Your task to perform on an android device: On the Traveloka app, Saved the tour named Berlin Christmas Market Tour to my Berlin Trip.
Image 0: 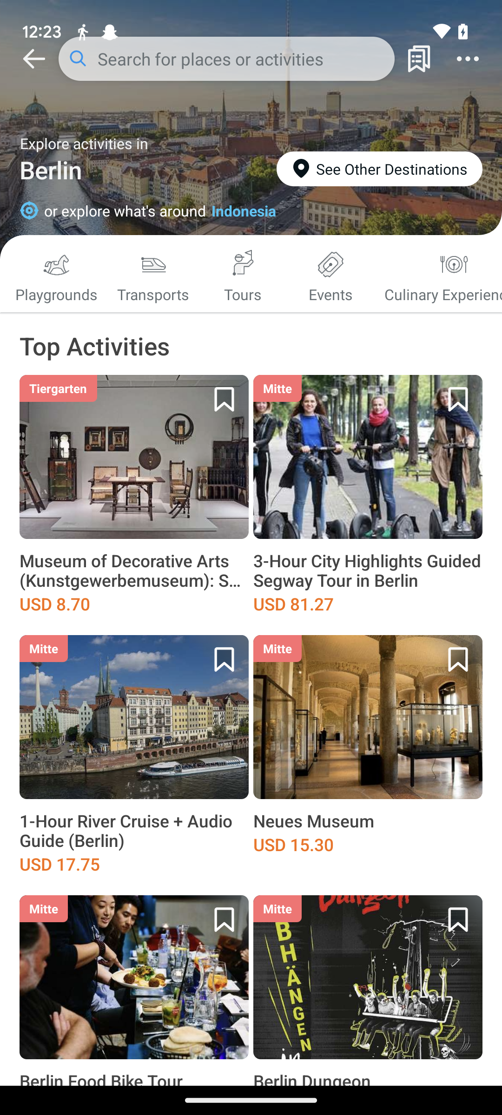
Click on the Tours icon at the top.
Step 0: click (222, 286)
Image 1: 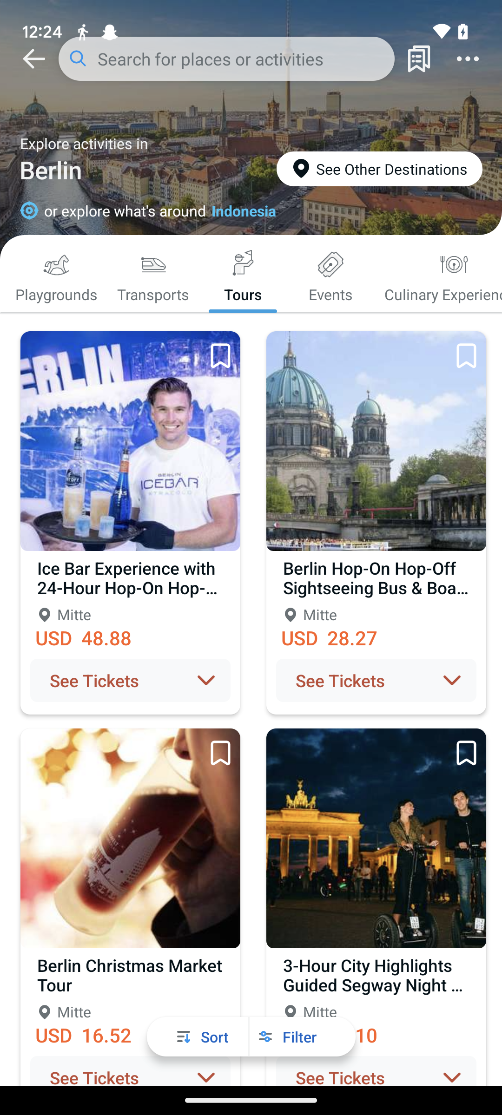
Click on the save icon on the Berlin Christmas Market Tour.
Step 1: click (220, 753)
Image 2: 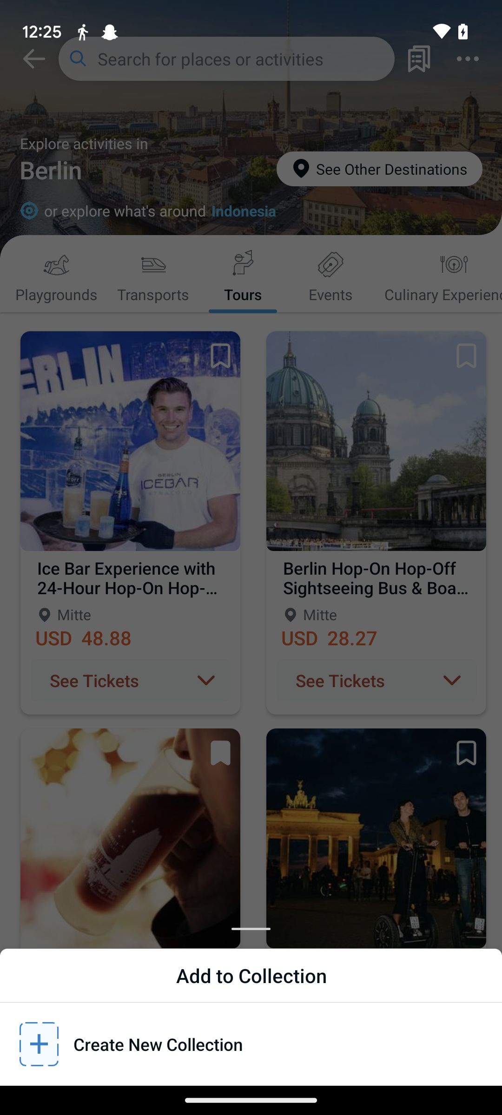
Click on Create new collection.
Step 2: click (251, 1043)
Image 3: 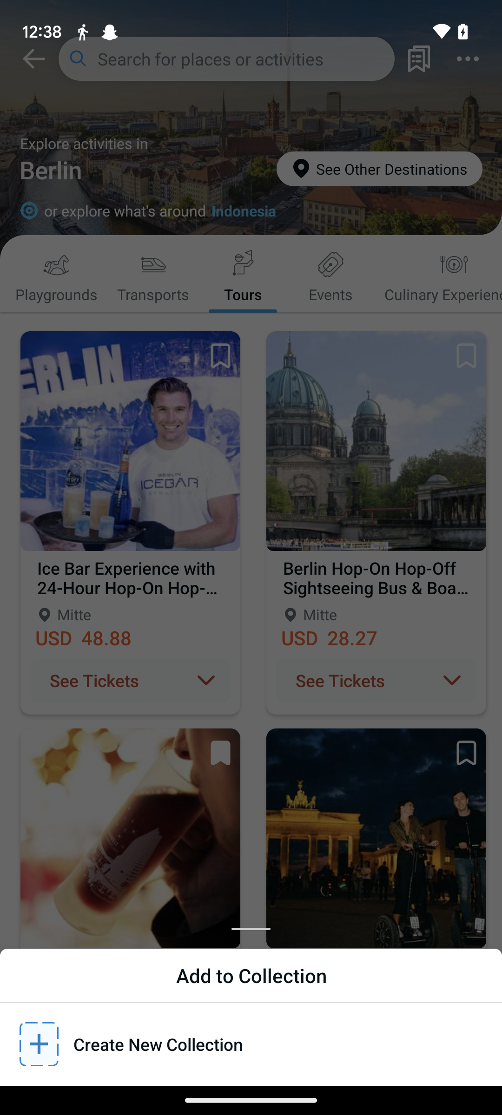
Click on Create new collection.
Step 3: wait
Image 4: 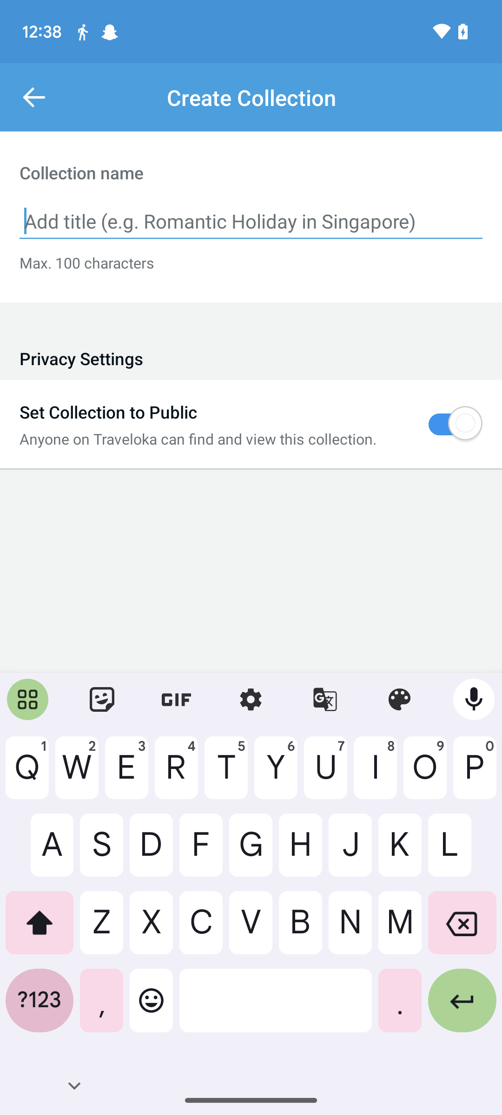
Type in Berlin Trip.
Step 4: type "Berlin Trip"
Image 5: 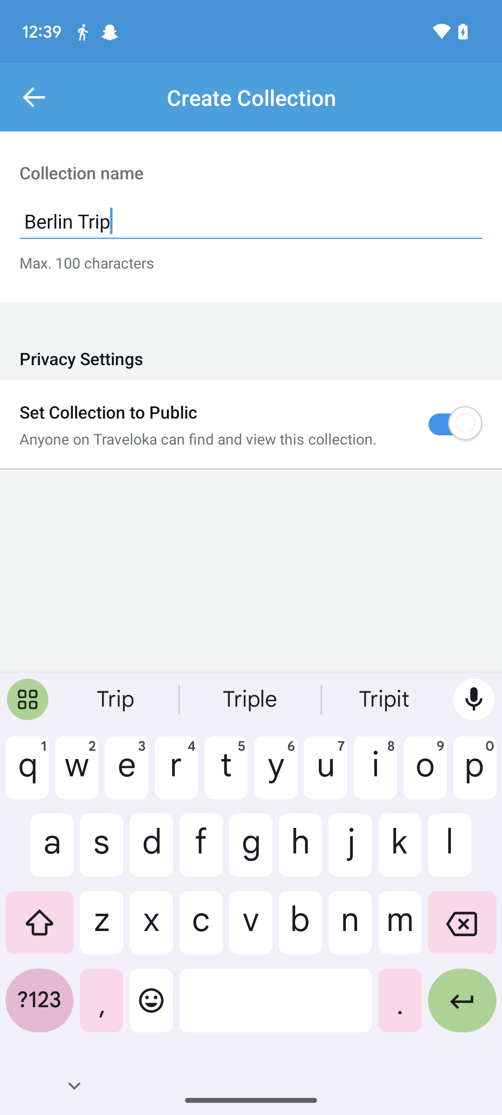
Go back.
Step 5: press back button
Image 6: 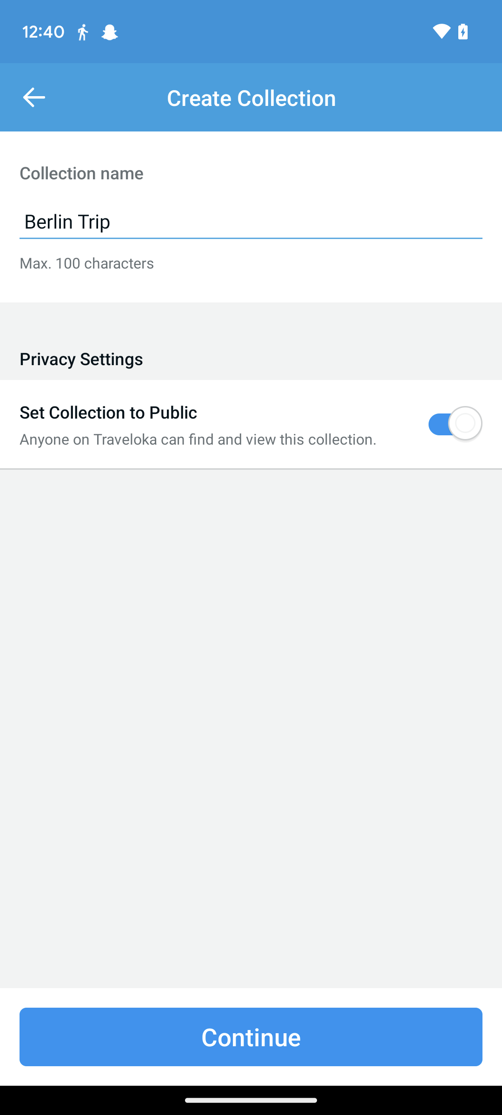
Click on Continue at the bottom of the screen.
Step 6: click (251, 1037)
Image 7: 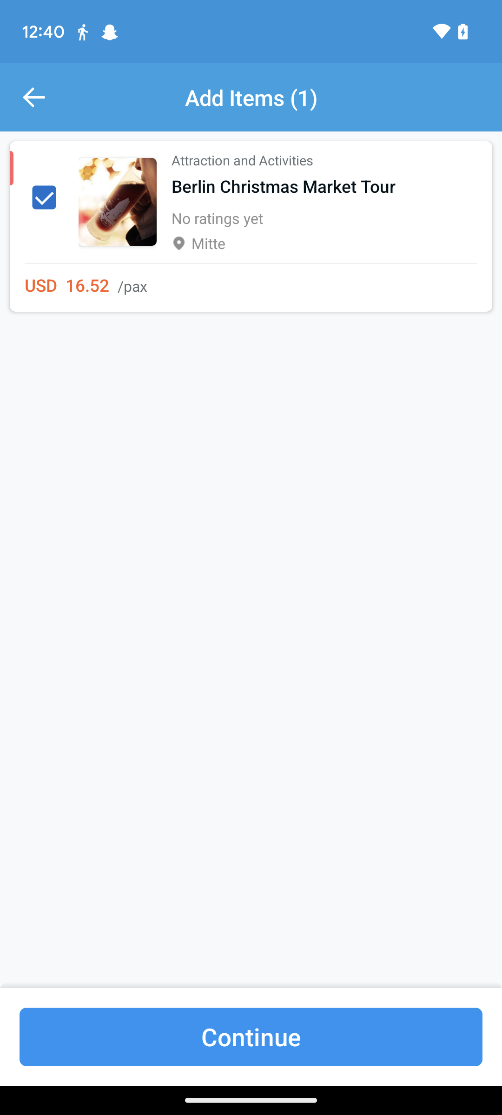
Click on Continue at the bottom of the screen.
Step 7: click (251, 1037)
Image 8: 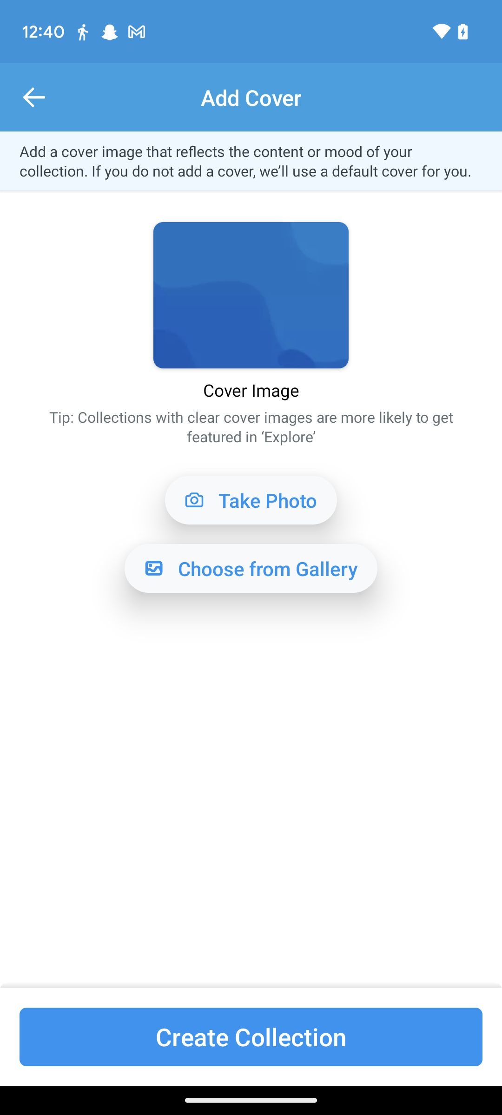
Click on Create Collection at the bottom of the screen.
Step 8: click (251, 1037)